Your task to perform on an android device: Go to the Keep Notes app & search for Testing note
Image 0: 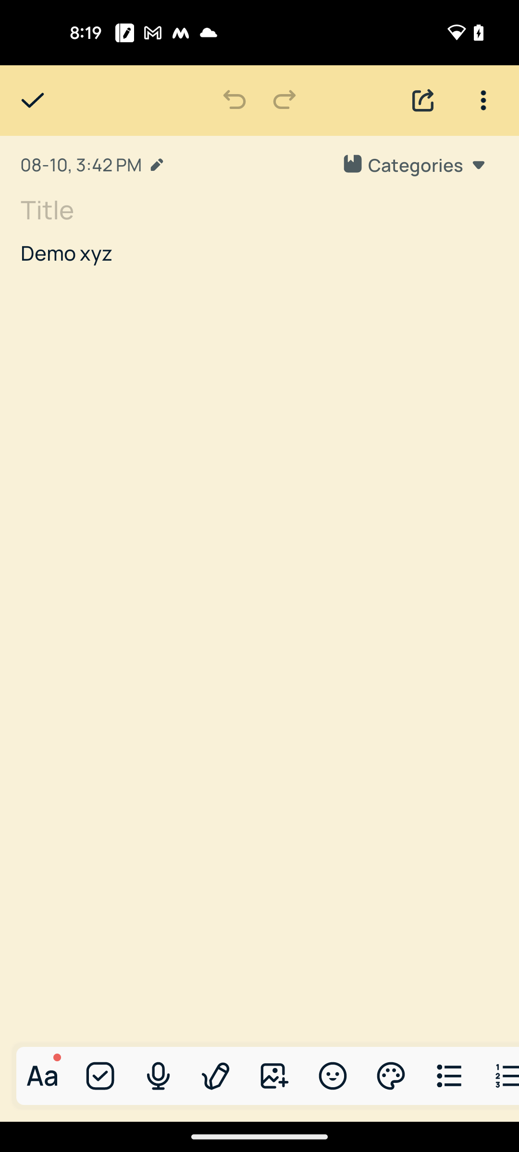
open the Keep Notes app
Step 0: open app "Keep Notes"
Image 1: 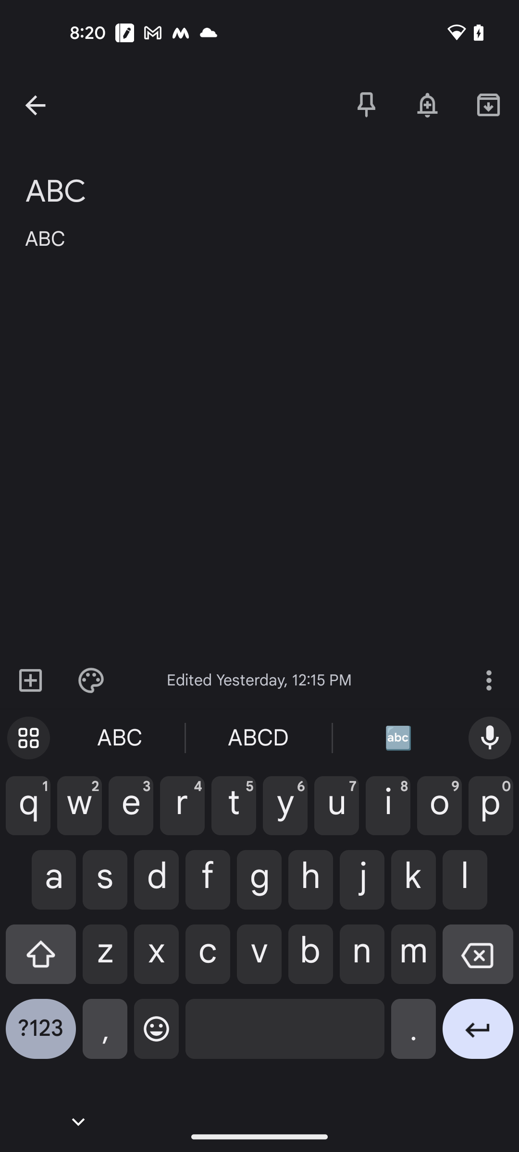
go back
Step 1: press back button
Image 2: 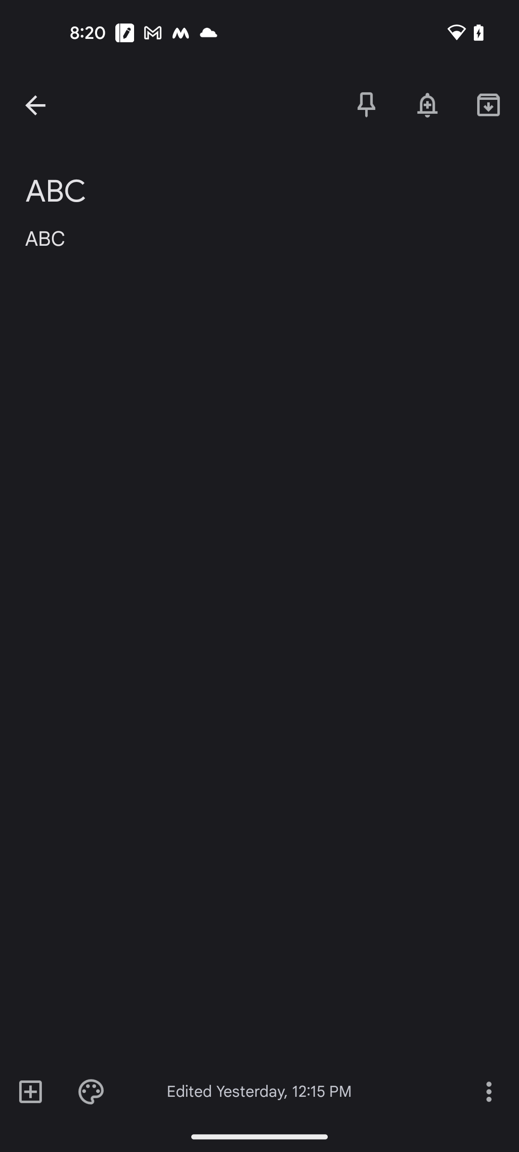
go back
Step 2: press back button
Image 4: 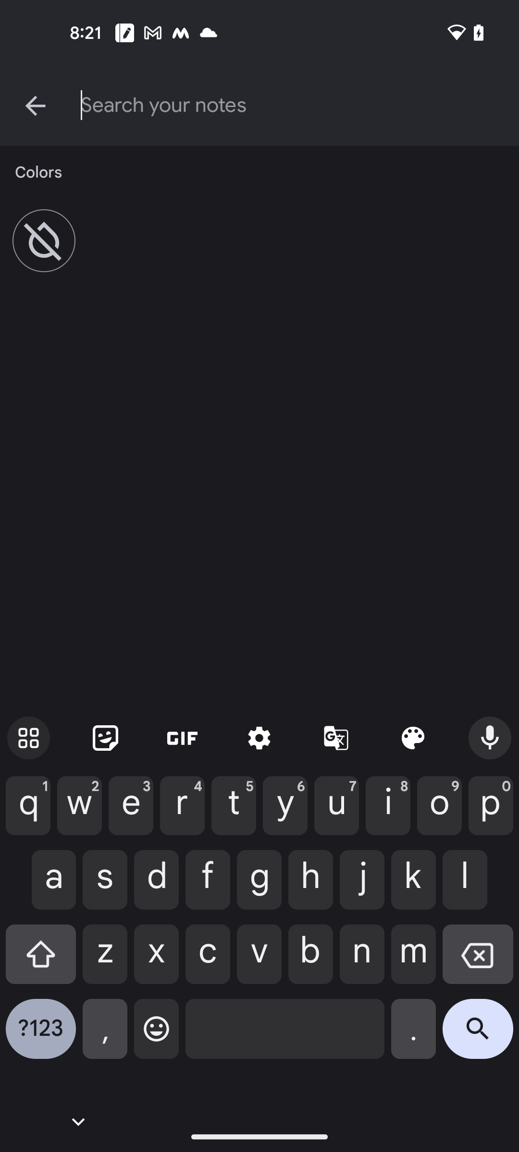
enter the note name Testing
Step 4: type "Testing"
Image 5: 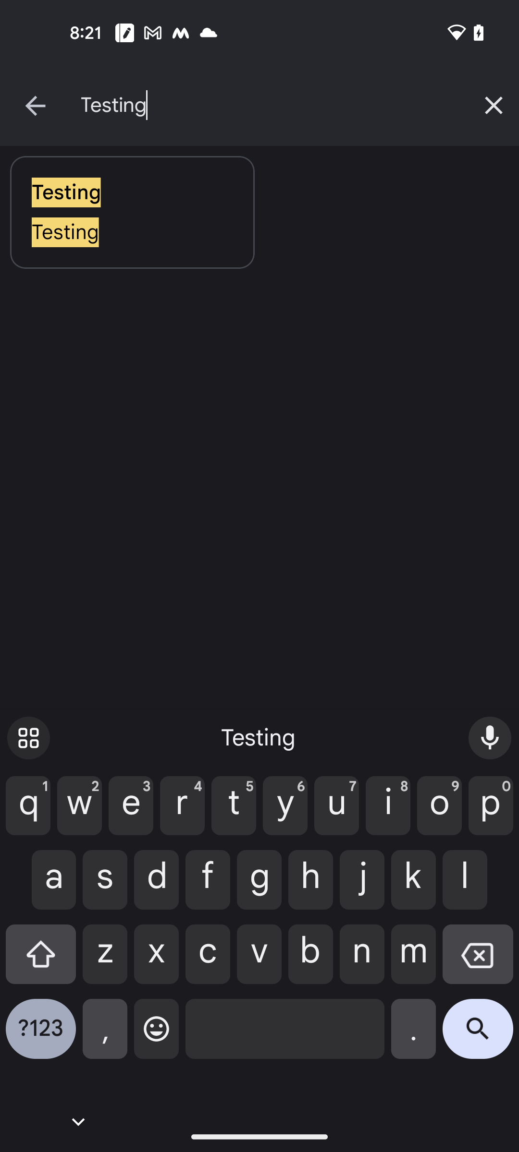
select the suggested note
Step 5: click (132, 192)